Your task to perform on an android device: Open the flipkart app to check the special offers and discounts available on groceries products.
Image 1: 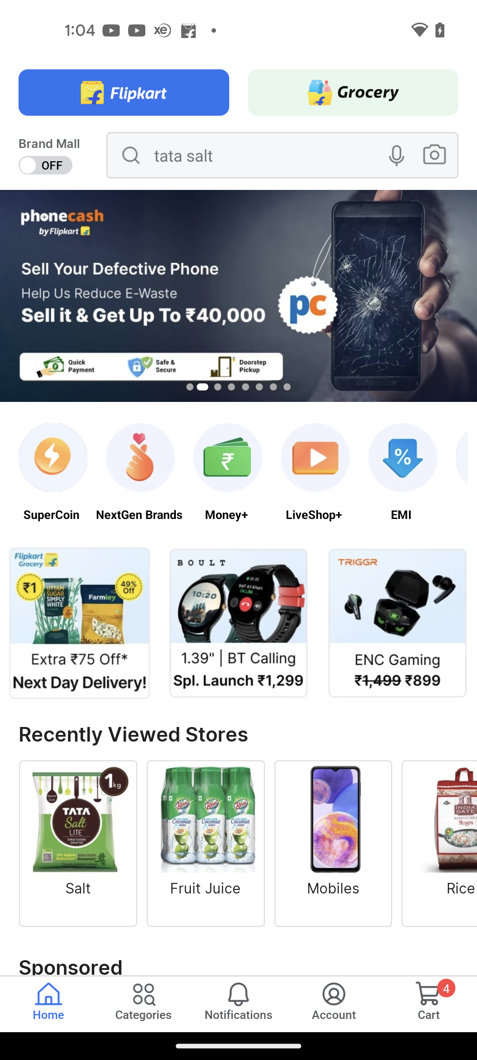
Click on the search bar.
Step 1: click (216, 168)
Image 2: 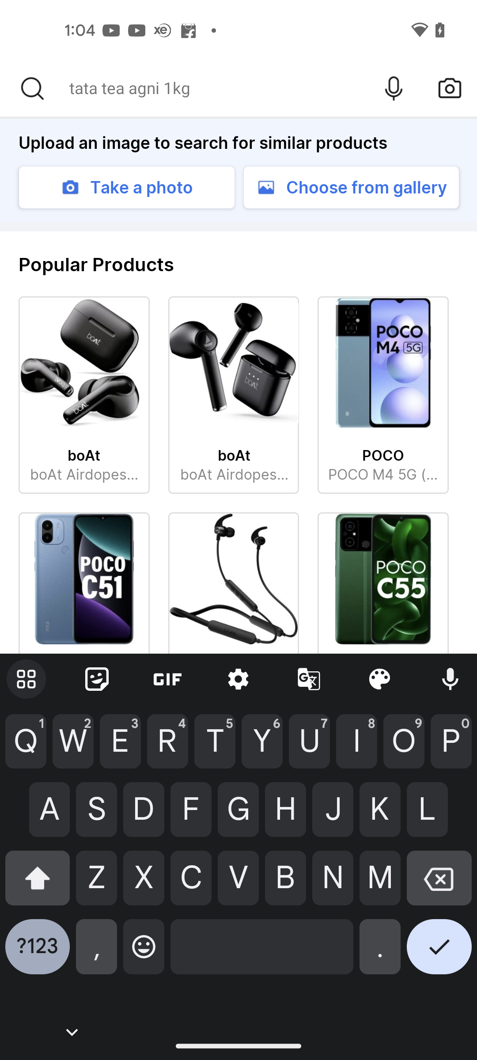
Type Special offers on groceries in the search bar.
Step 2: type "Special offers in groceries"
Image 3: 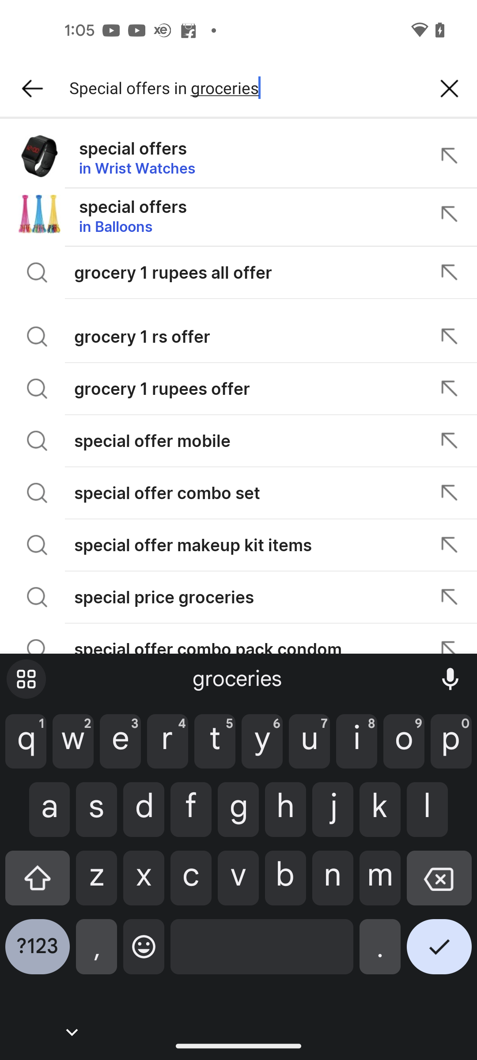
Click on the "special prices groceries" from the list of suggestions.
Step 3: click (164, 597)